Your task to perform on an android device: I want to use Gmail to send a reminder about my mother's anniversary to my friend karin.iversen@example.com.
Image 0: 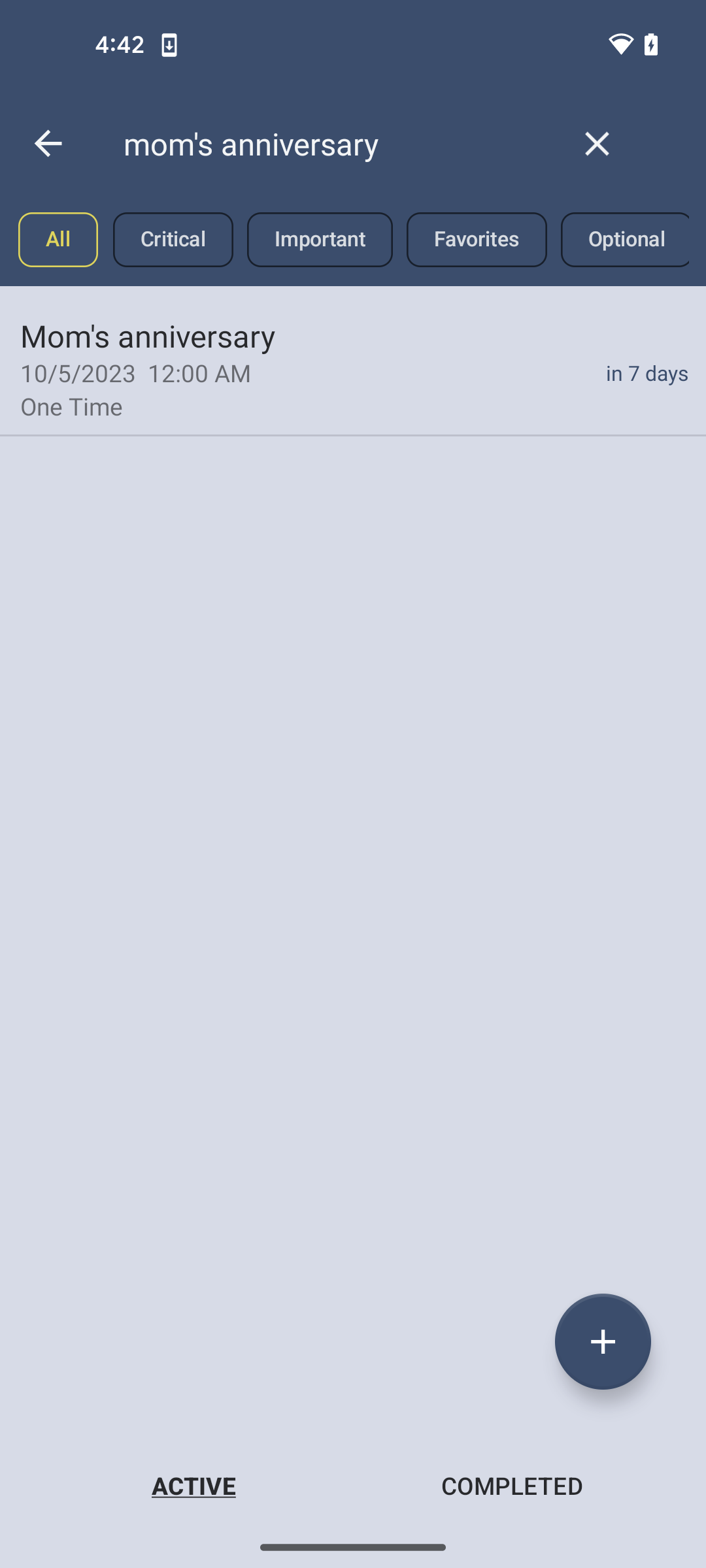
Tap on the mom's anniversary reminder
Step 0: click (353, 368)
Image 1: 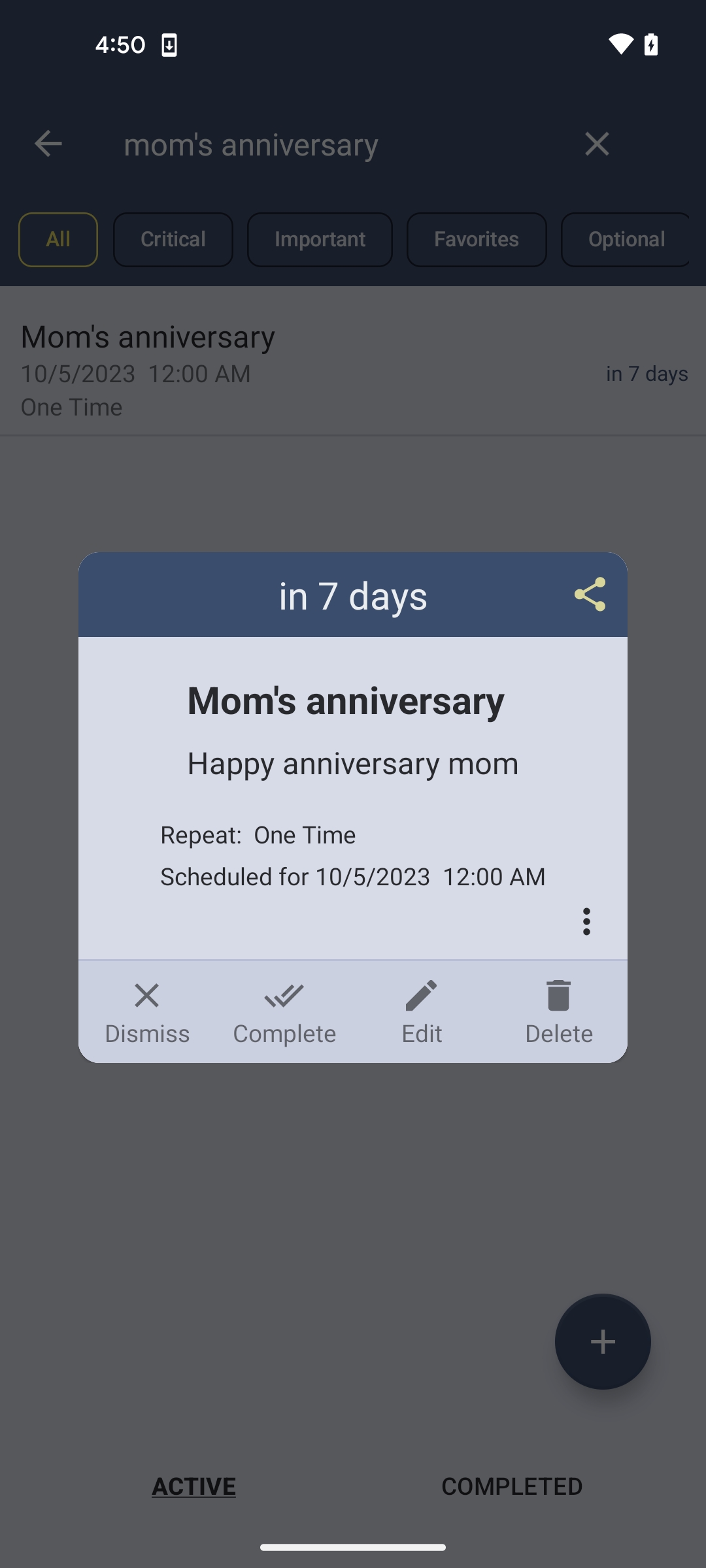
Tap on the share icon
Step 1: click (353, 594)
Image 2: 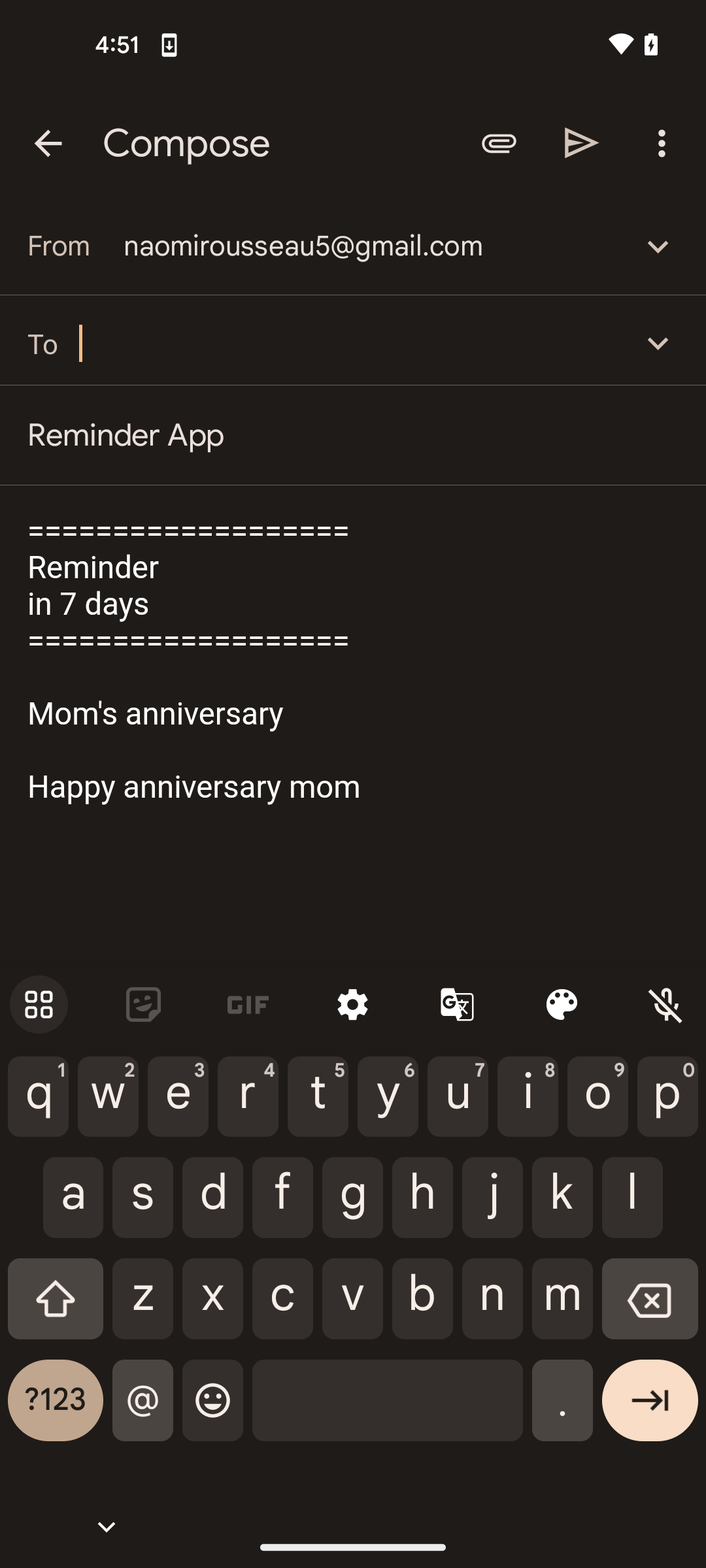
Search for karin.iversen@example.com
Step 2: type "karin.iversen@example.com"
Image 3: 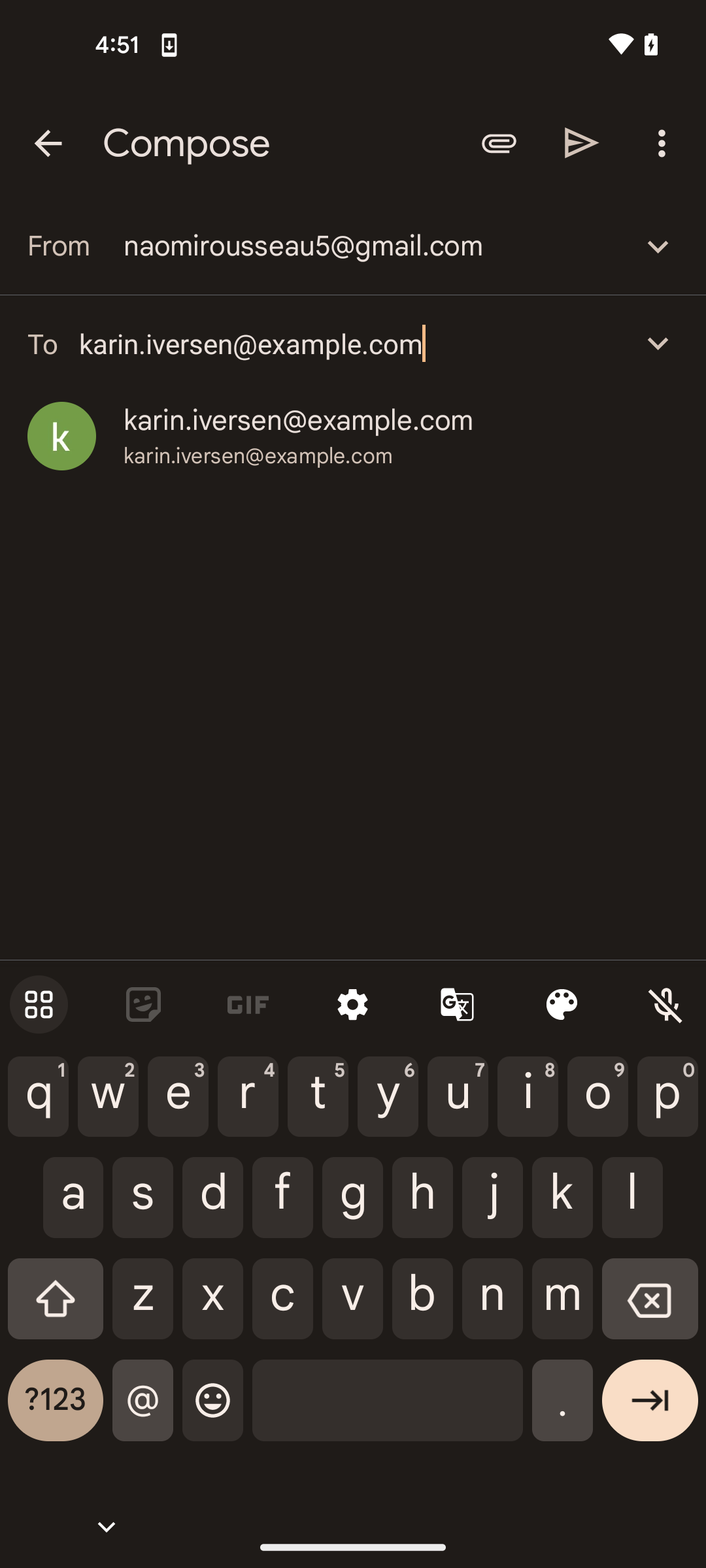
Tap on the send icon at the top right corner of the screen
Step 3: click (582, 142)